Your task to perform on an android device: In the Pocketbook reader app , Increase the font size to large
Image 0: 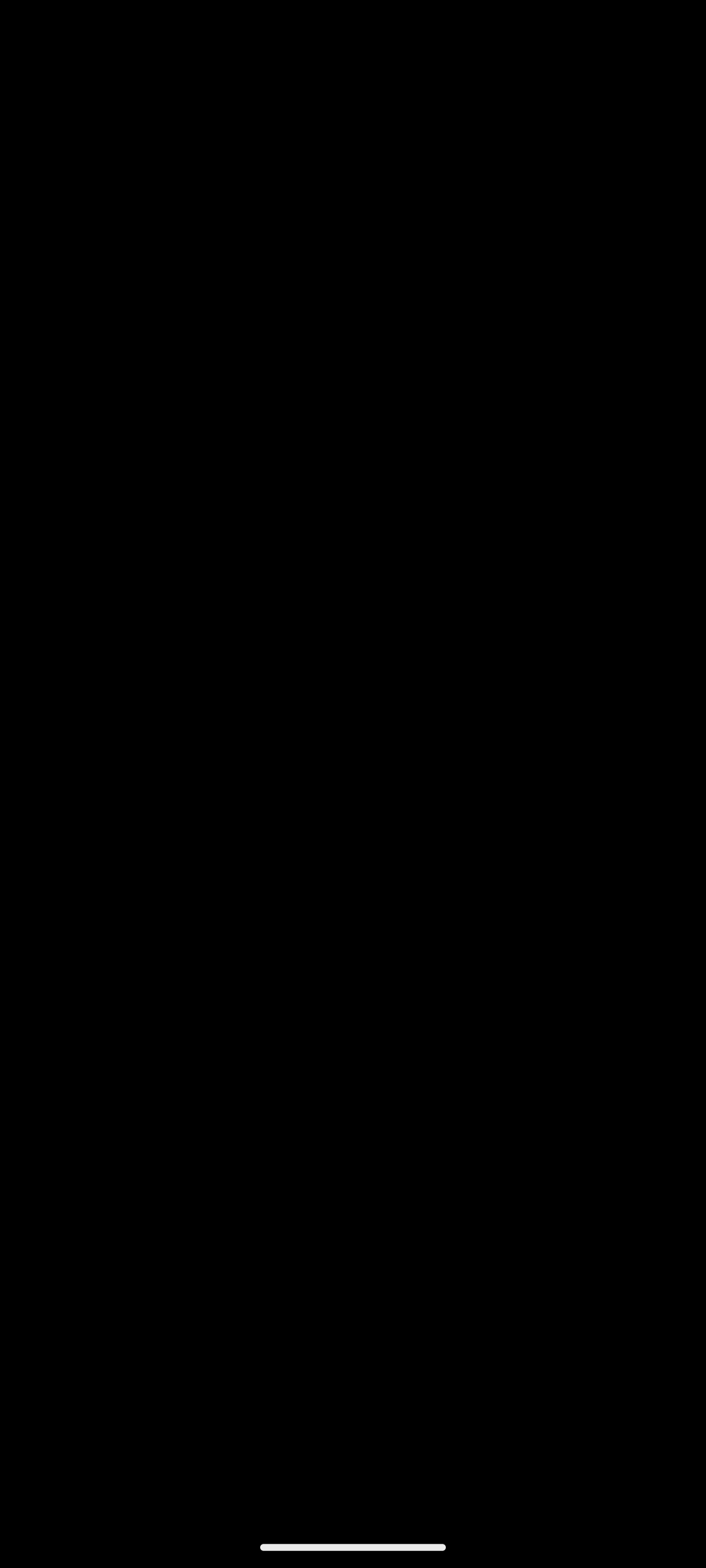
Open the PocketBook reader app
Step 0: open app "PocketBook"
Image 1: 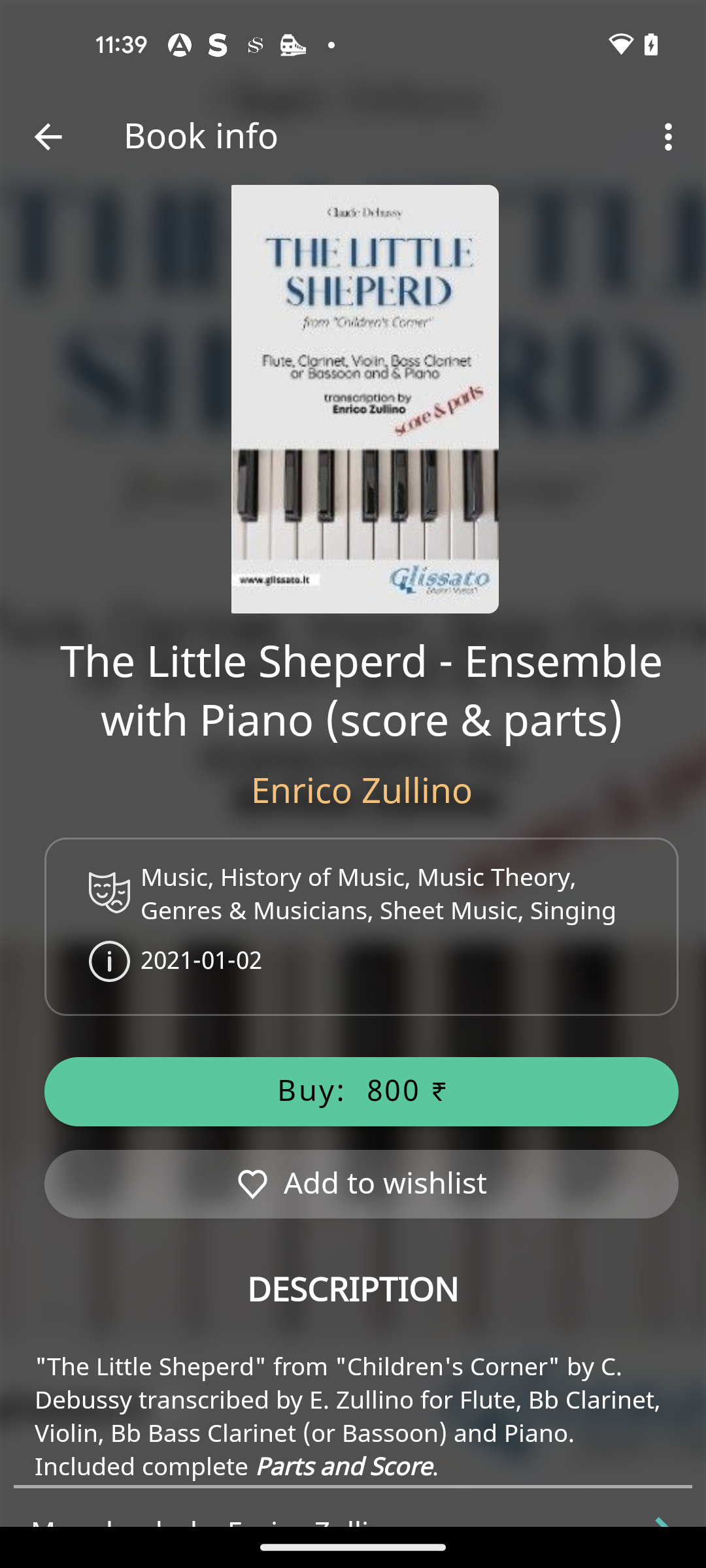
Get back to the previous page of the app
Step 1: press back button
Image 3: 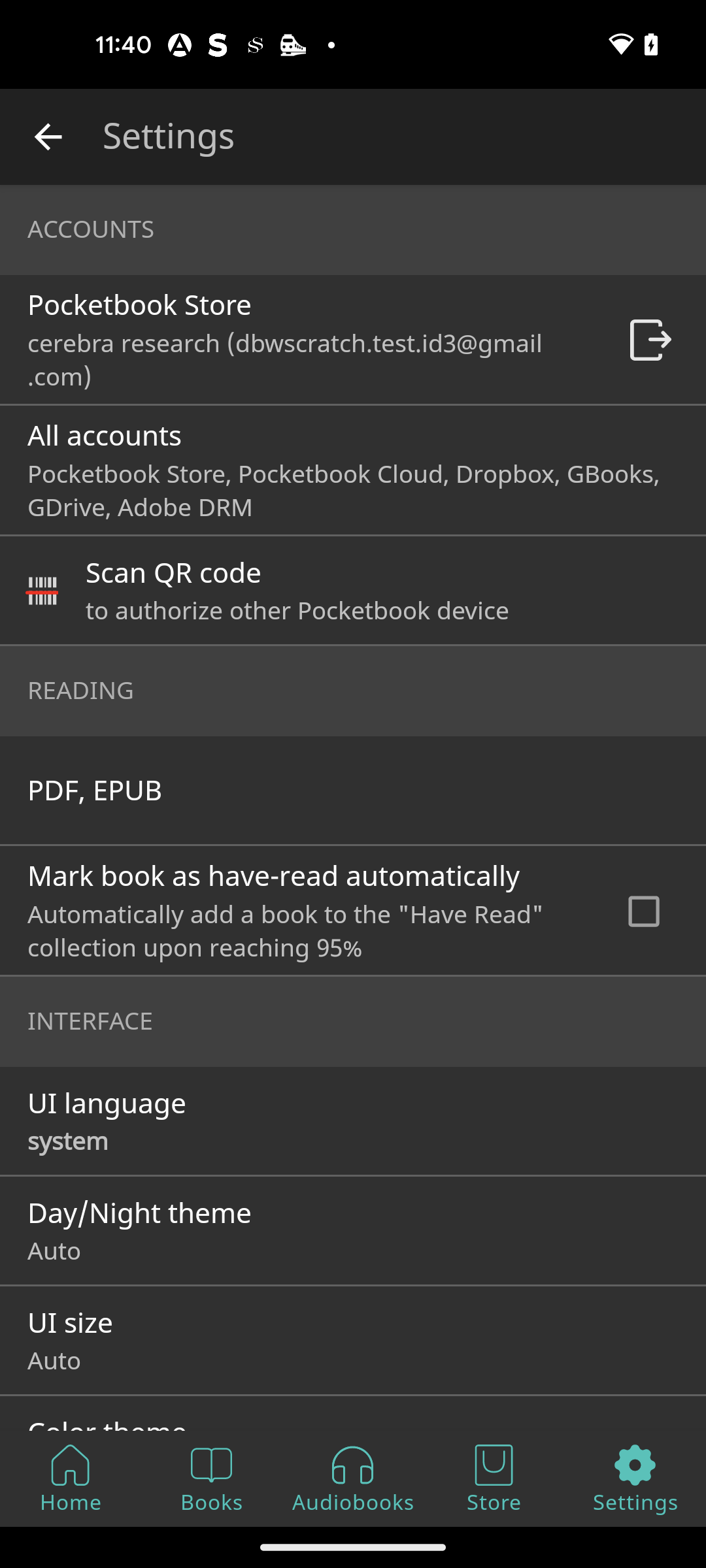
Go to the UI size option
Step 3: click (361, 1341)
Image 4: 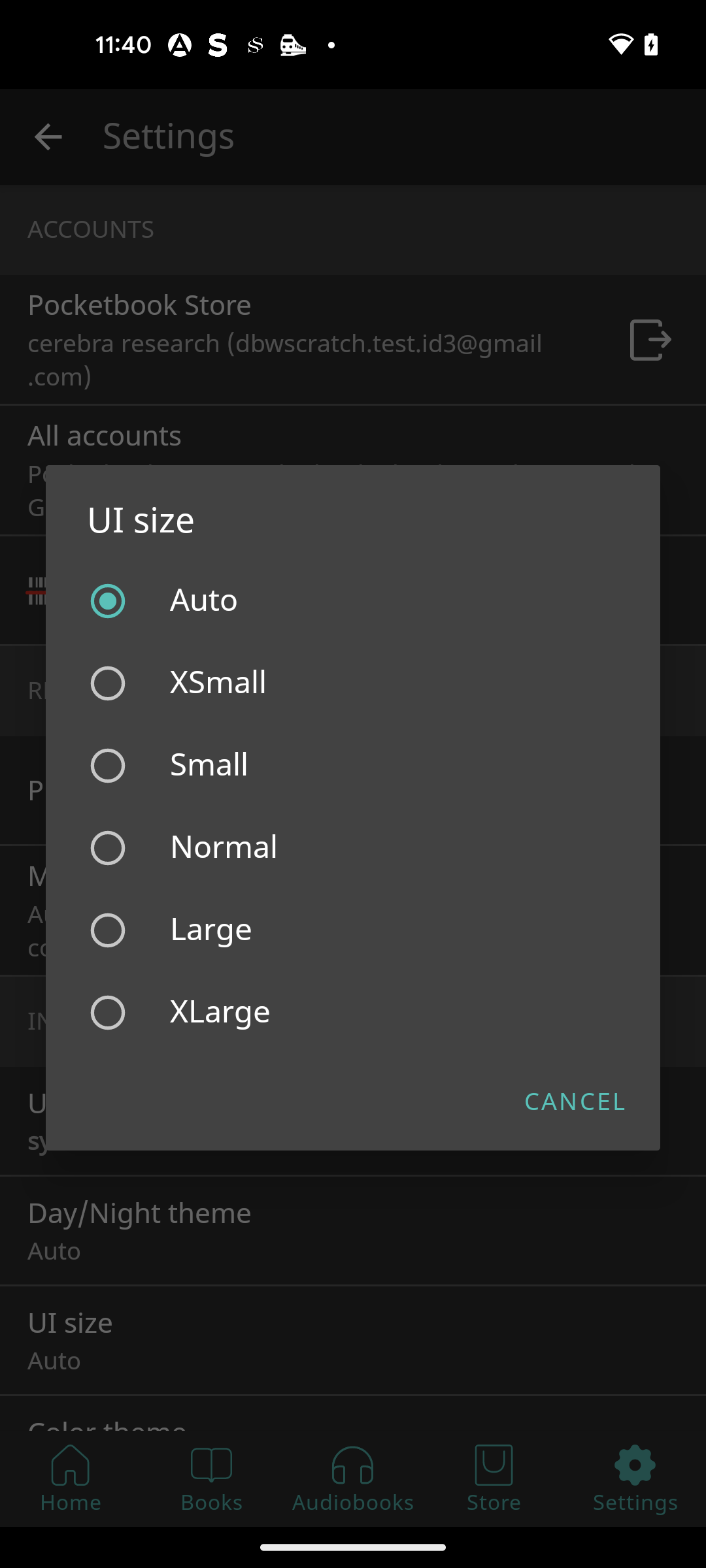
Choose the Large option from UI size
Step 4: click (353, 930)